Your task to perform on an android device: The yoga session has been rescheduled by one hour, so set the alarm for 6:00 AM in the clock app.
Image 0: 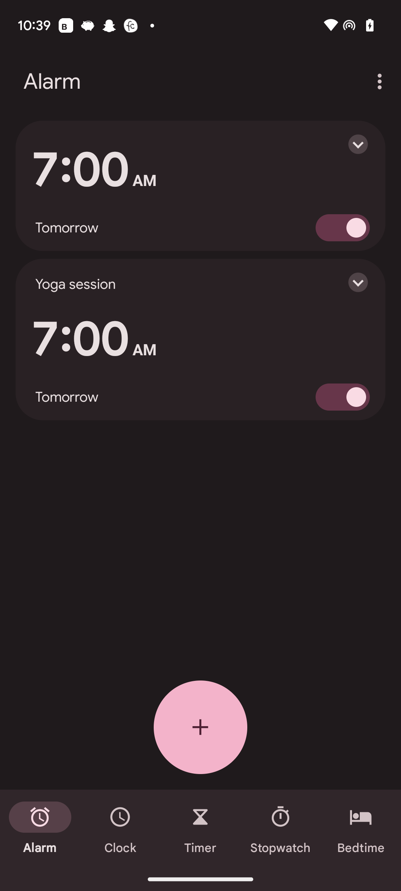
Click on the 7 AM alarm session.
Step 0: click (200, 186)
Image 1: 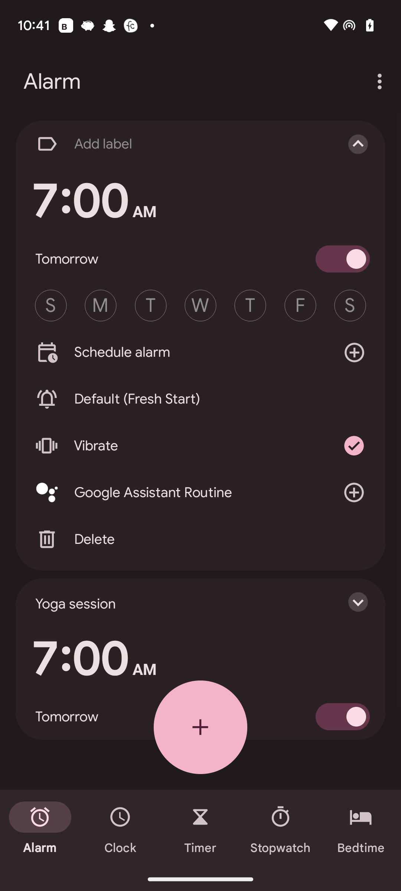
Click on the 7 AM alarm.
Step 1: click (94, 201)
Image 2: 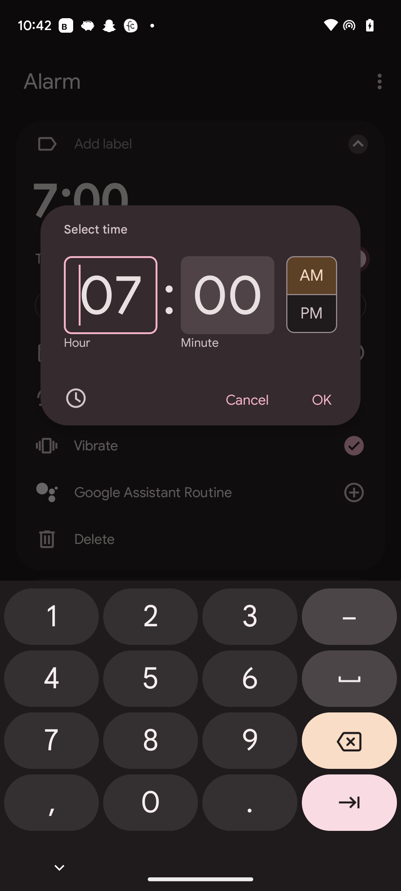
Click on the clock icon.
Step 2: click (76, 398)
Image 3: 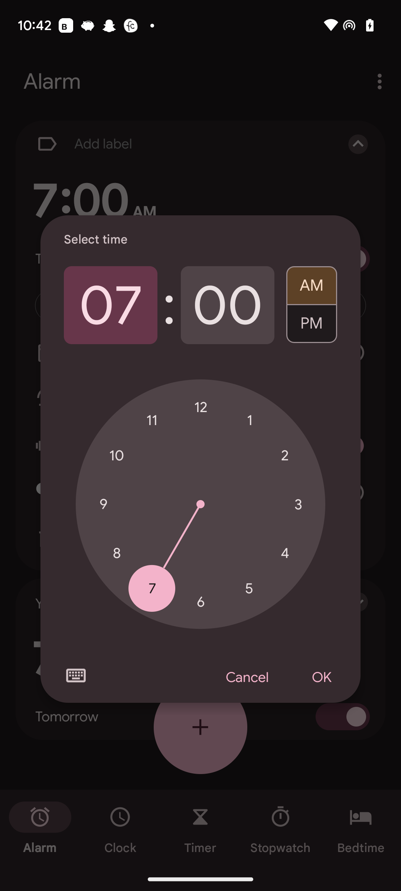
set the hour to 6.
Step 3: click (200, 601)
Image 4: 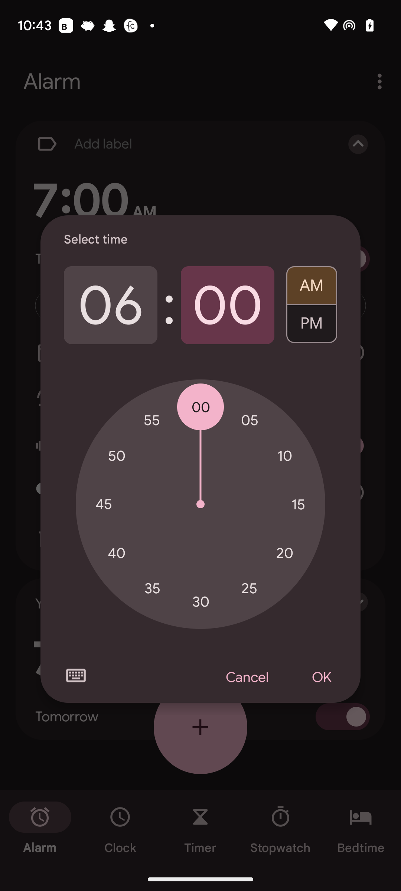
Click on the Ok option.
Step 4: click (321, 678)